Your task to perform on an android device: I should delete the Hiking and me recording from the Sound Recorder Plus app because it is no longer relevant to me.
Image 0: 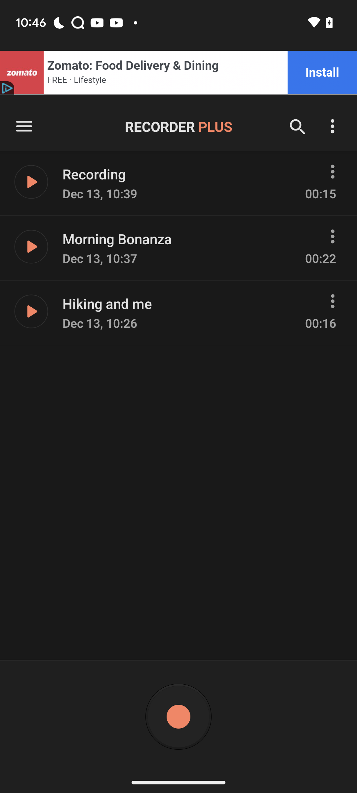
Click on the three dot icon of the Hiking and me recording
Step 0: click (332, 301)
Image 1: 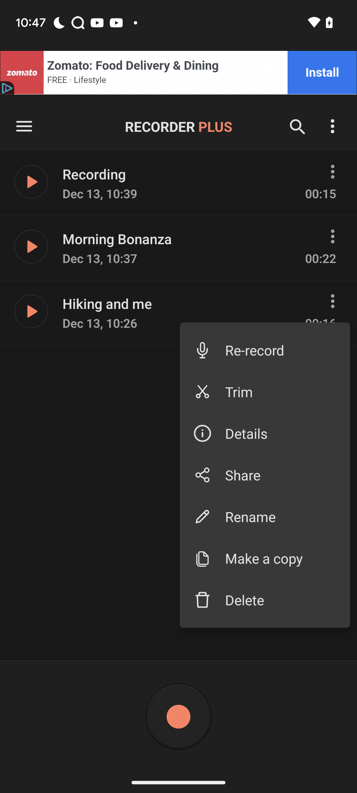
Click on the delete button
Step 1: click (281, 600)
Image 2: 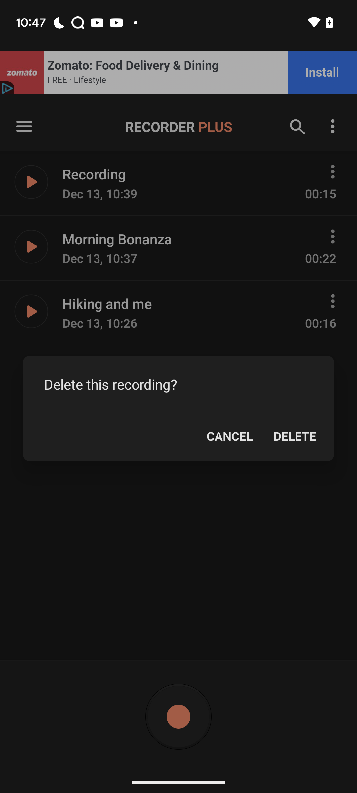
Click on the delete option
Step 2: click (295, 436)